Your task to perform on an android device: View the details, such as the price and description, of the Columbus Selena women's sports shoes.
Image 0: 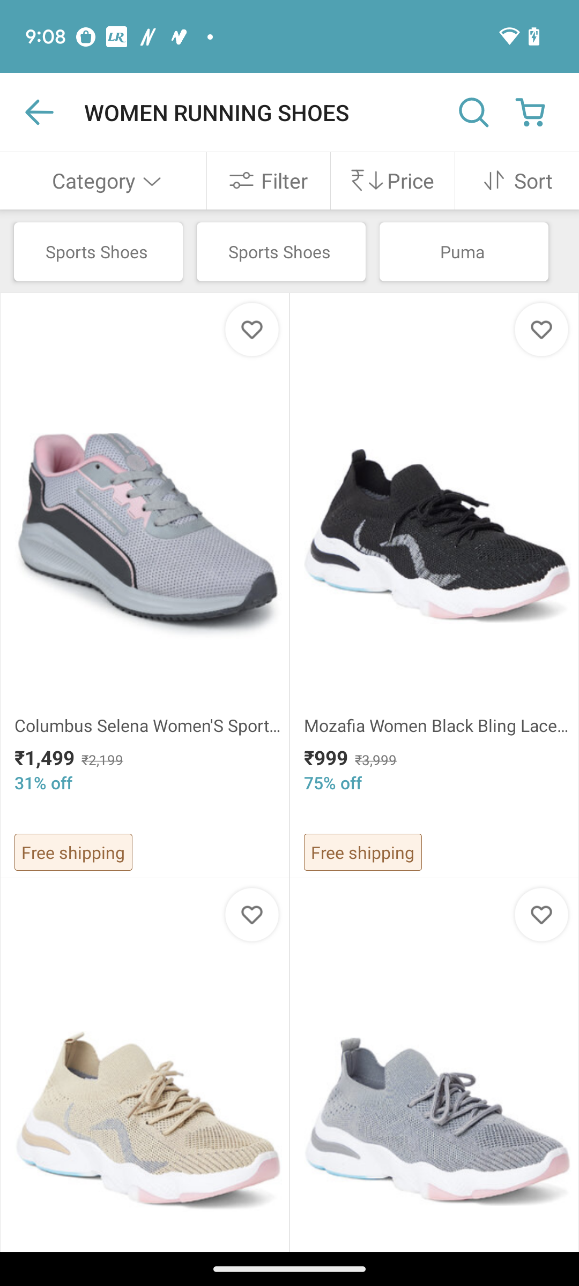
Click on the images of Columbus Selena women's sports shoes.
Step 0: click (53, 350)
Image 1: 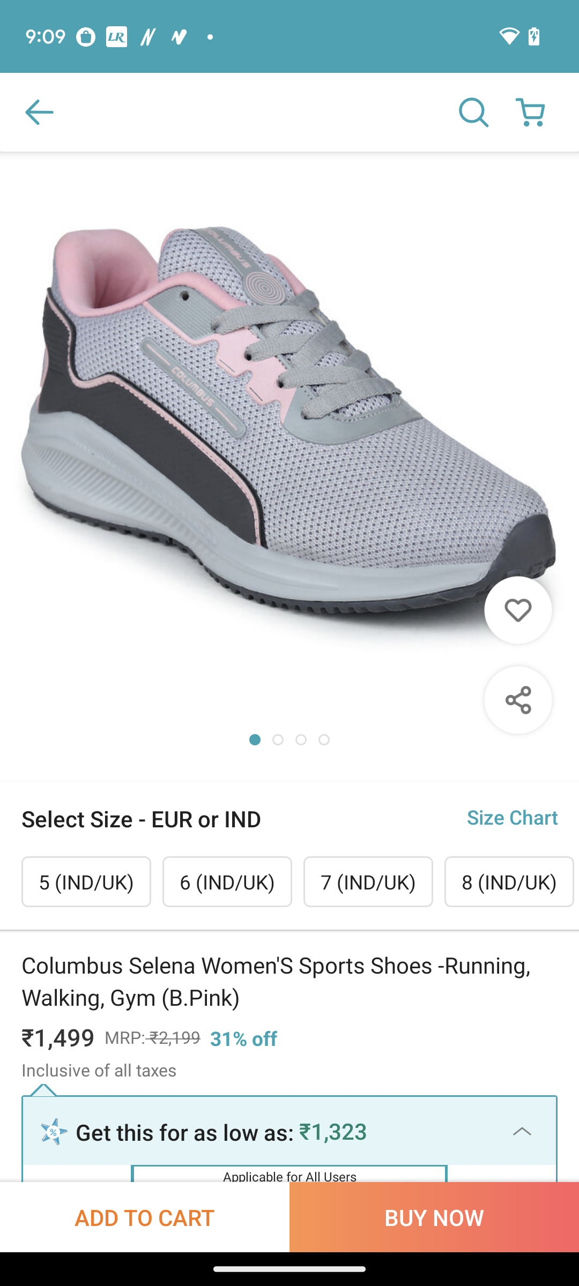
Scroll up
Step 1: scroll down
Image 2: 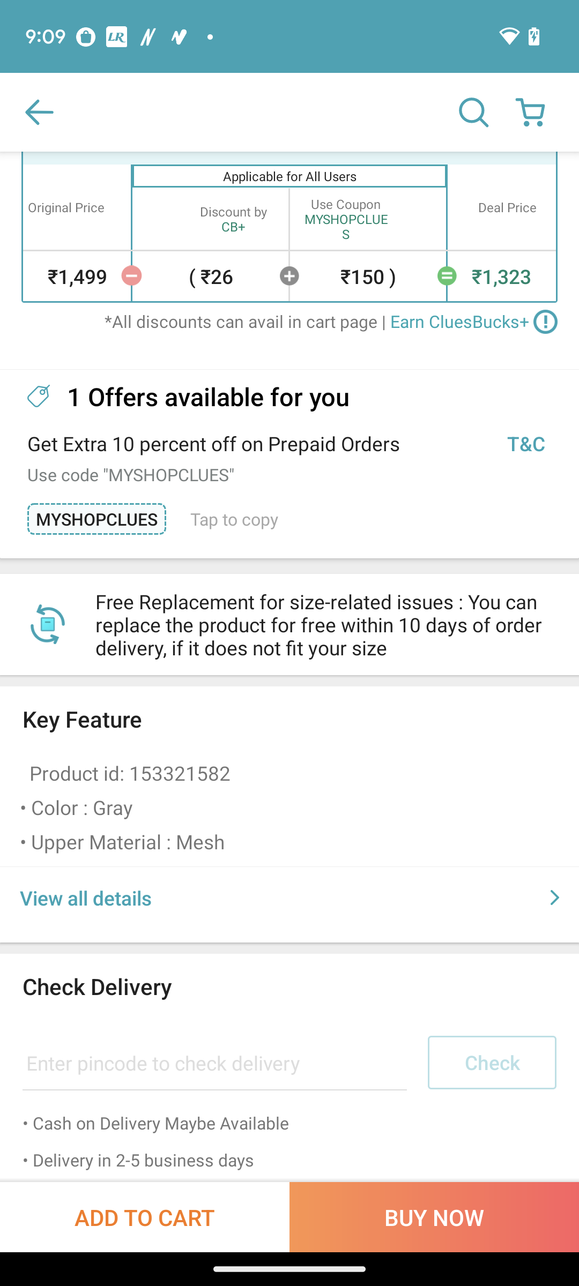
Click on the tab "view all details".
Step 2: click (289, 898)